Your task to perform on an android device: Open the Outlook App, Reply to an Cerebra Research Email with subject Zoomba Session and send the reply with the message : We will be available in the Zoomba session.
Image 0: 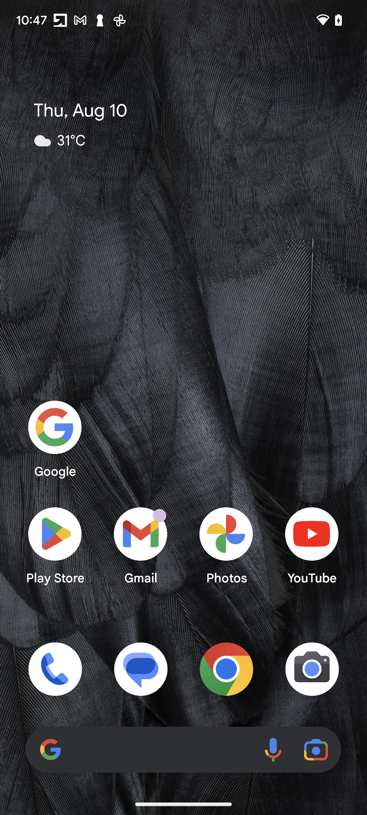
Open the Outlook App
Step 0: open app "Outlook"
Image 1: 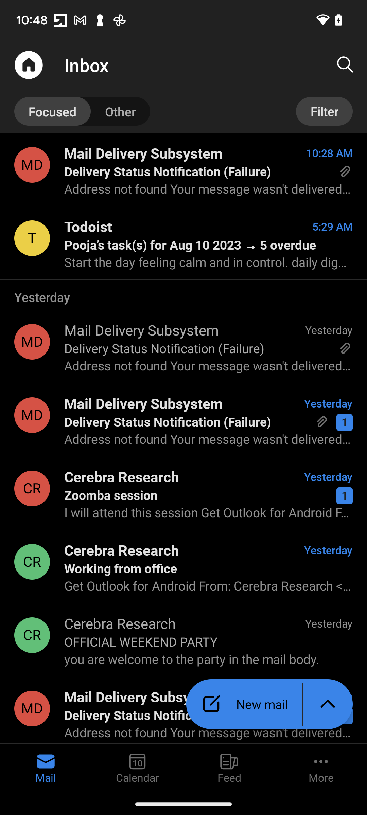
Click on the Email Cerebra Research Email with subject Zoomba Session 
Step 1: click (176, 476)
Image 2: 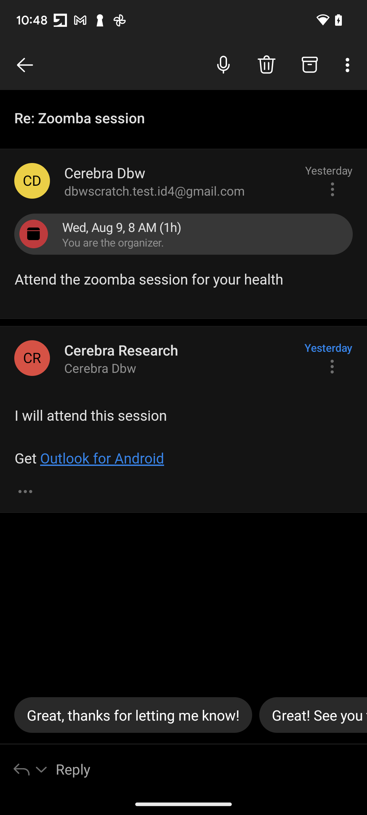
Click on the Reply option in the bottom of the screen 
Step 2: click (32, 779)
Image 3: 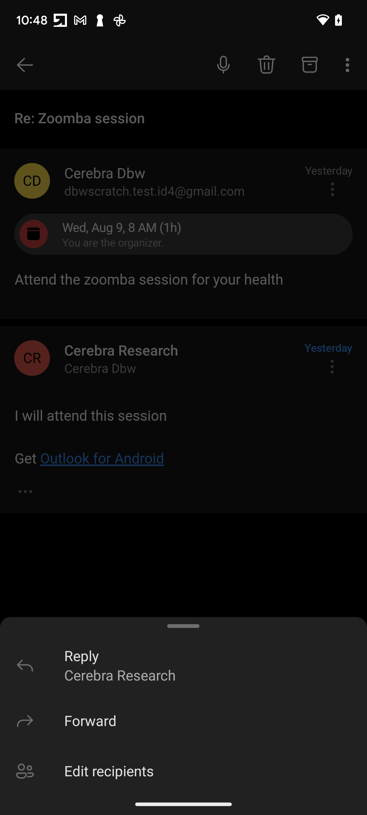
Click on the reply
Step 3: click (208, 655)
Image 4: 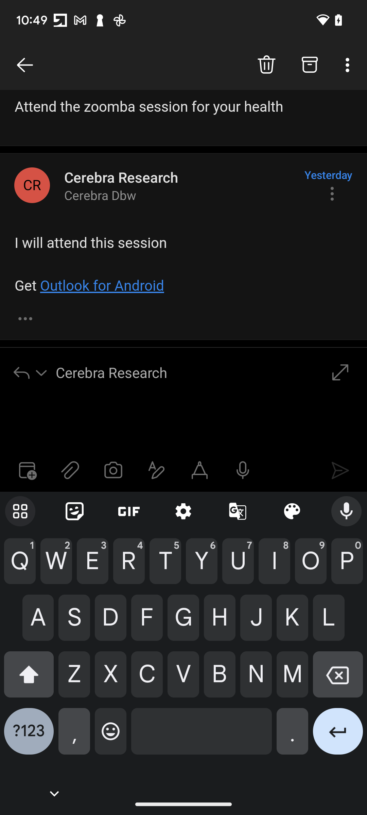
Enter the message as We will be available in the Zoomba session.
Step 4: type "We will be available in the Zoomba session."
Image 5: 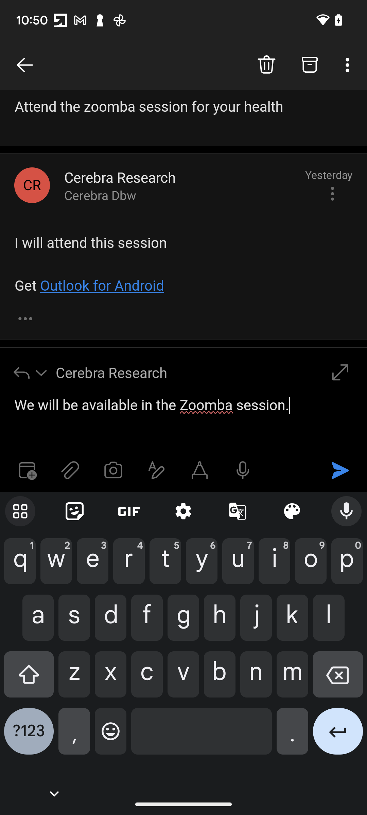
Click on the Send Button in the top of the keyboard
Step 5: click (329, 476)